Your task to perform on an android device: I want to watch some cycling short videos on Vimeo to unwind for a bit.
Image 0: 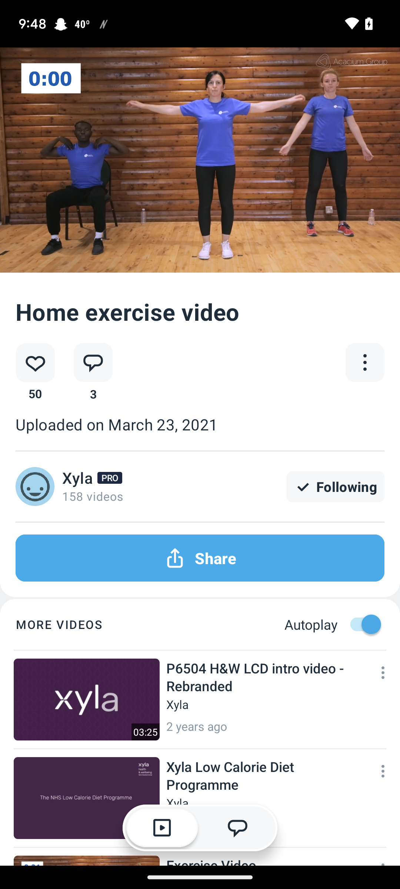
Go back to the previous screen
Step 0: press back button
Image 1: 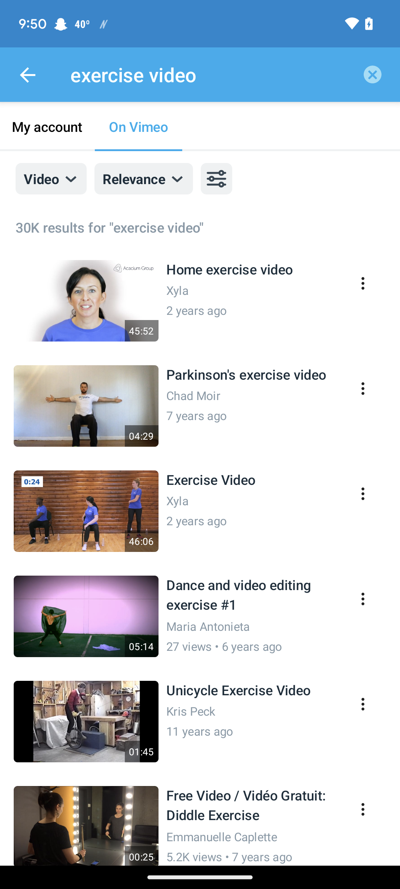
Click on the cross icon at the top right corner of the screen
Step 1: click (372, 75)
Image 2: 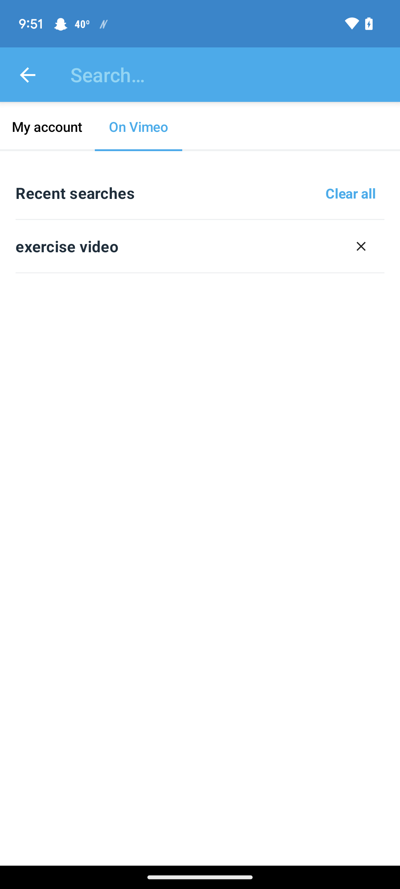
Click on the search bar at the top of the screen
Step 2: click (233, 74)
Image 3: 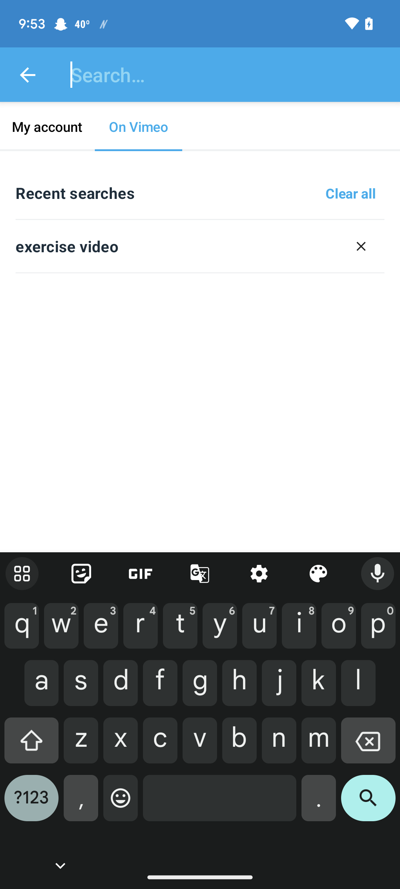
Search for cycling shorts
Step 3: type "cycling shorts"
Image 5: 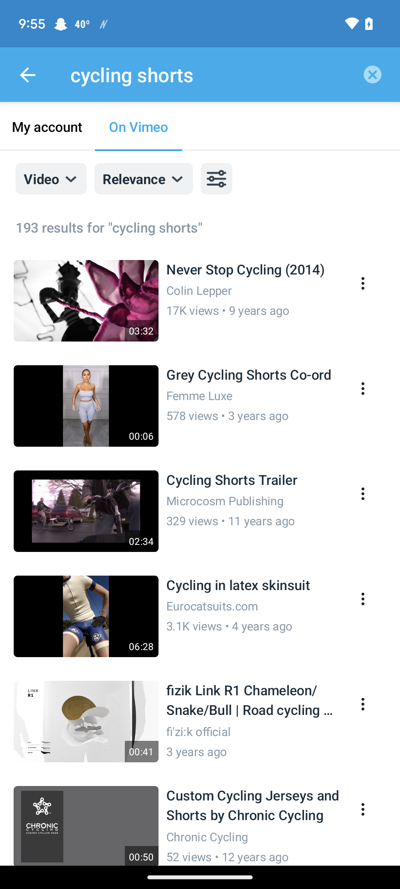
Click on the third video
Step 5: click (200, 511)
Image 7: 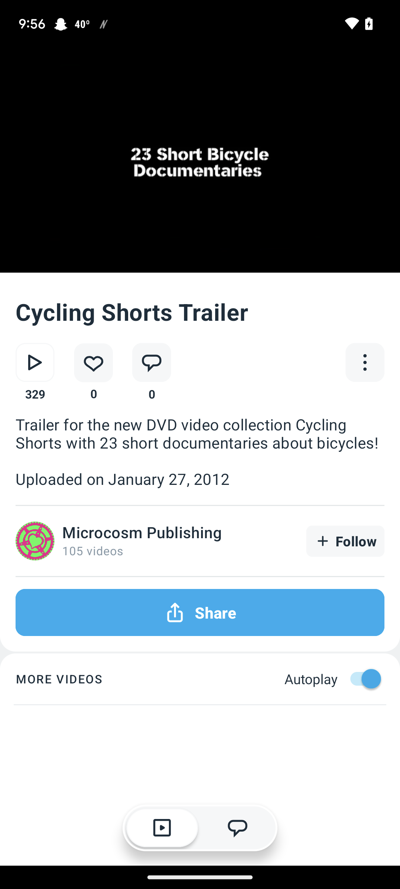
Click on the third video
Step 7: wait